Your task to perform on an android device: I want to look for a hammer drill since I have heard they are more convenient. Change the category of the drill machine to hammer drill in the Flipkart app.
Image 0: 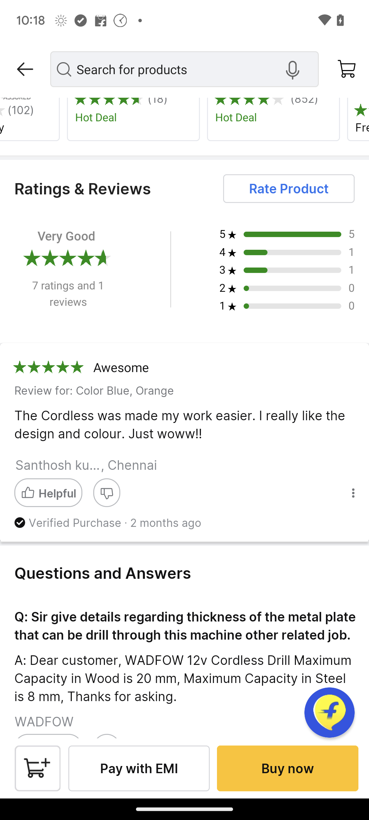
Click on the arrow backward button on the top left.
Step 0: click (25, 63)
Image 1: 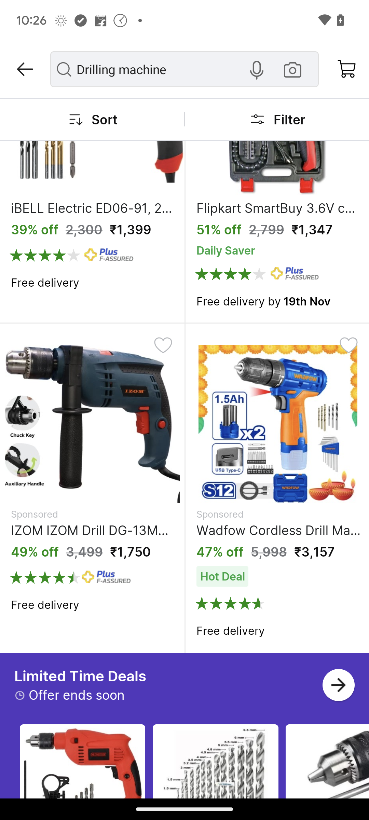
Click on the filter button.
Step 1: click (289, 119)
Image 2: 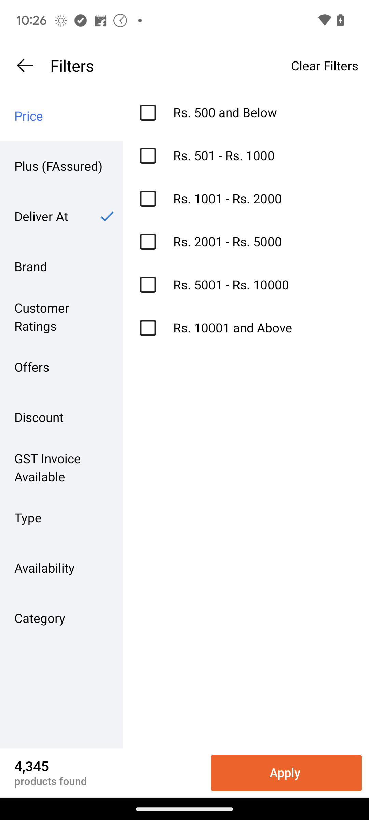
Click on the category button at the bottom.
Step 2: click (61, 618)
Image 3: 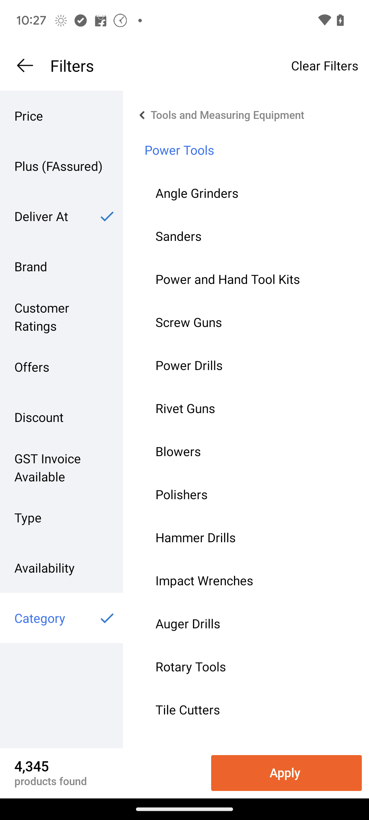
Select the hammer drills option.
Step 3: click (278, 530)
Image 4: 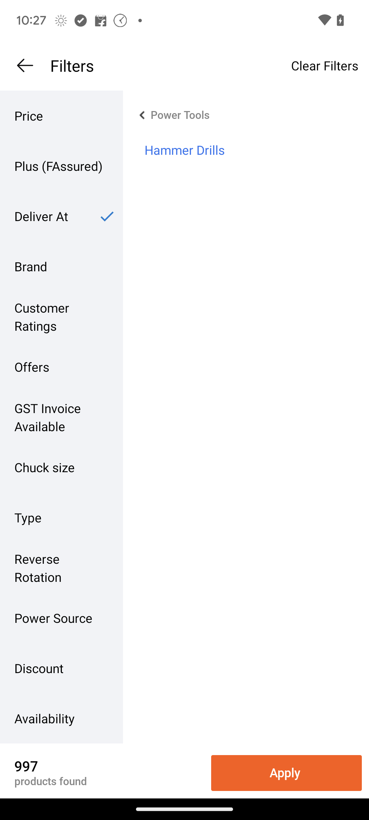
Click on the apply button.
Step 4: click (286, 773)